Your task to perform on an android device: Set a 5-minute break timer so I can do all of the pranayams and asanas and then rest.
Image 0: 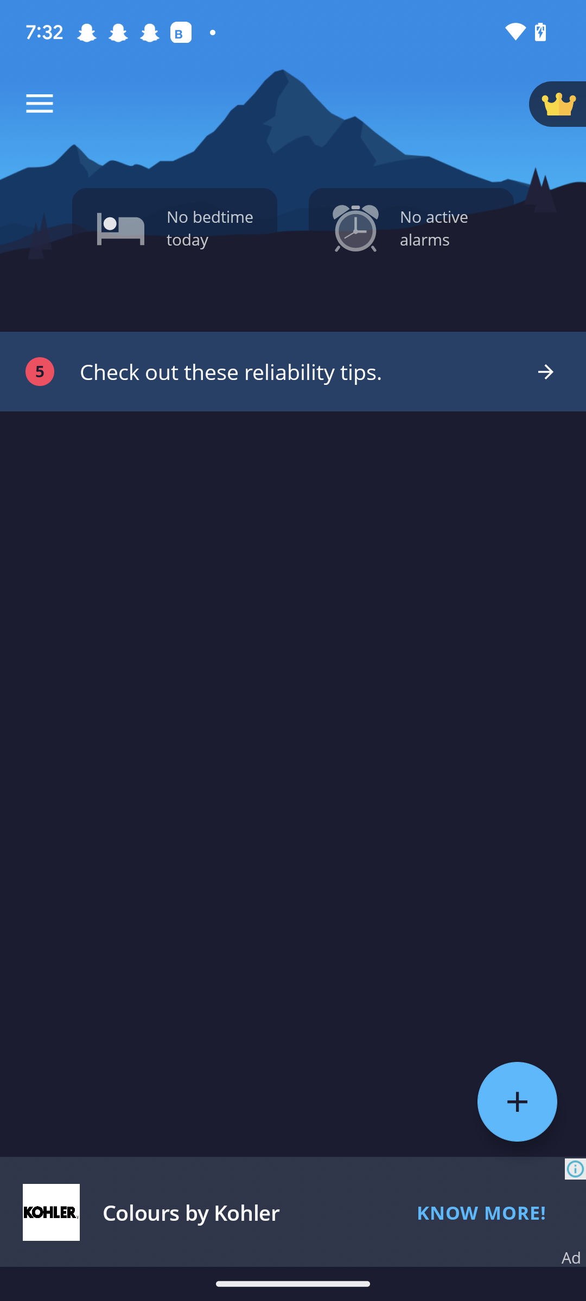
Click on the menu icon at the top left corner of the screen.
Step 0: click (40, 104)
Image 1: 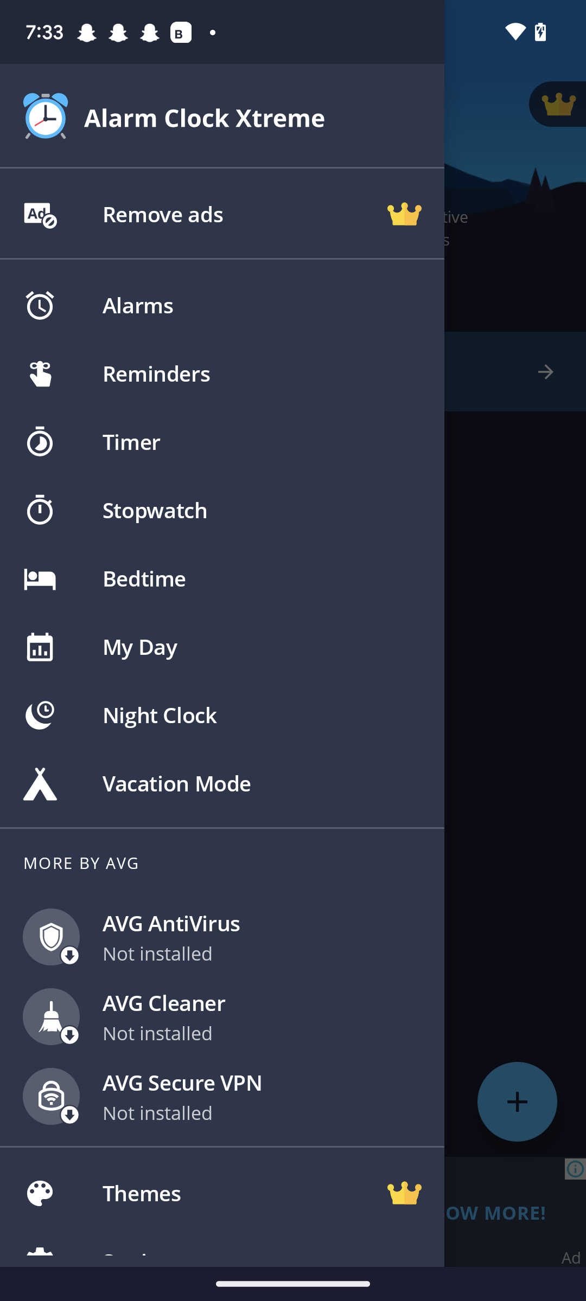
Click on Timer on the left side of the screen.
Step 1: click (262, 442)
Image 2: 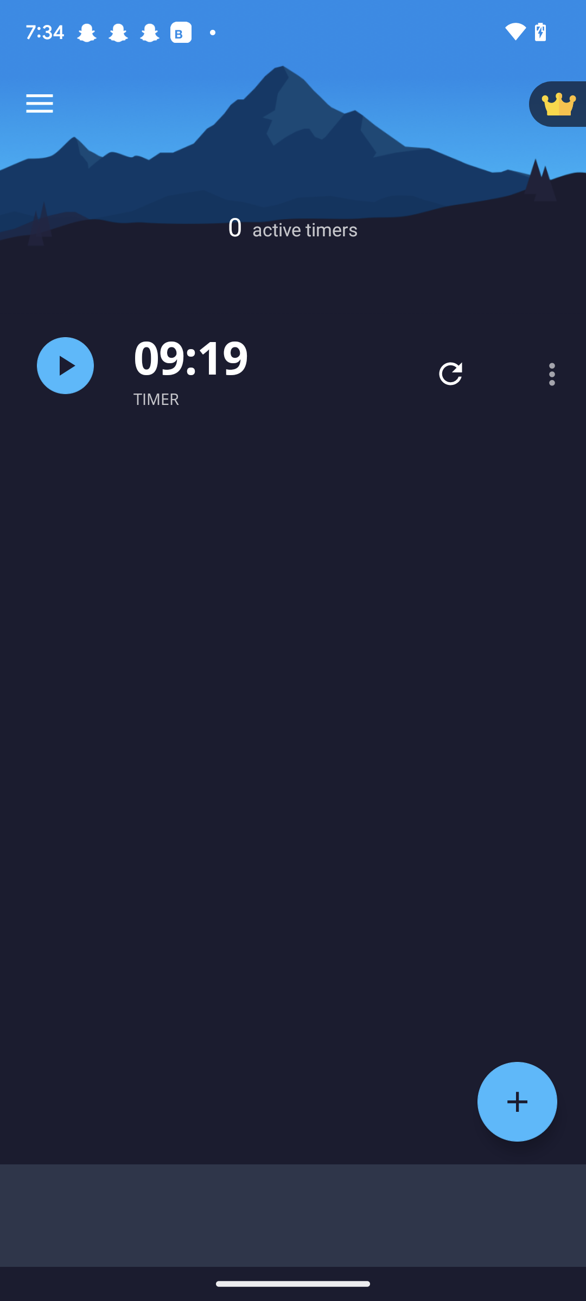
Click on plus icon at the bottom right side of the screen.
Step 2: click (517, 1102)
Image 3: 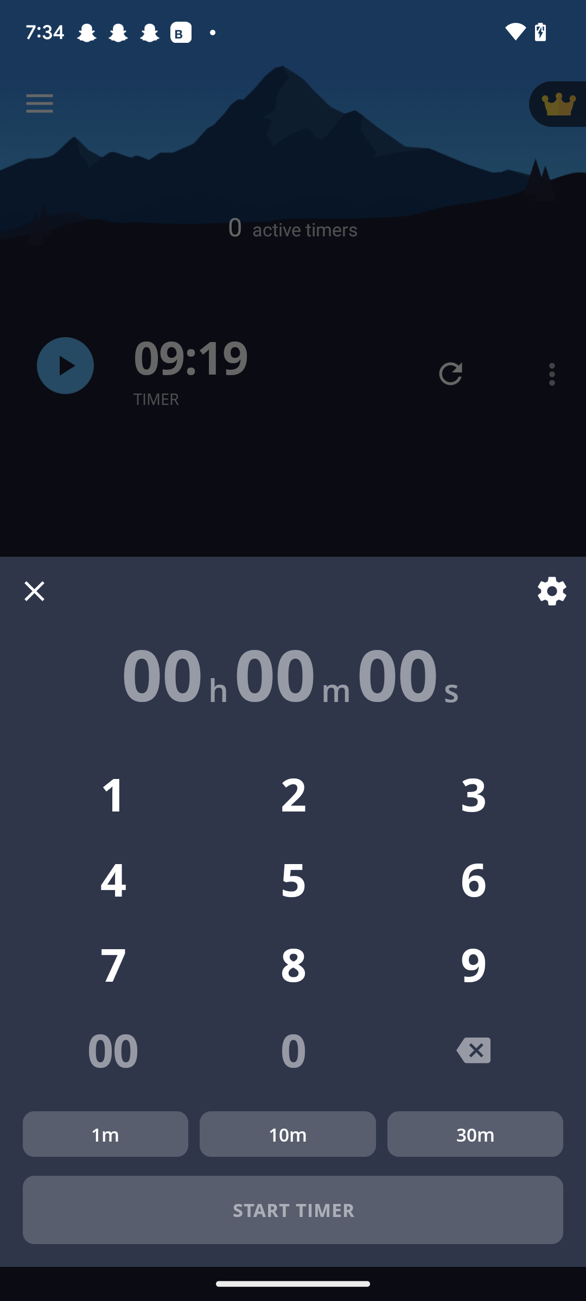
Click on number 5 in the middle of the screen.
Step 3: click (302, 868)
Image 4: 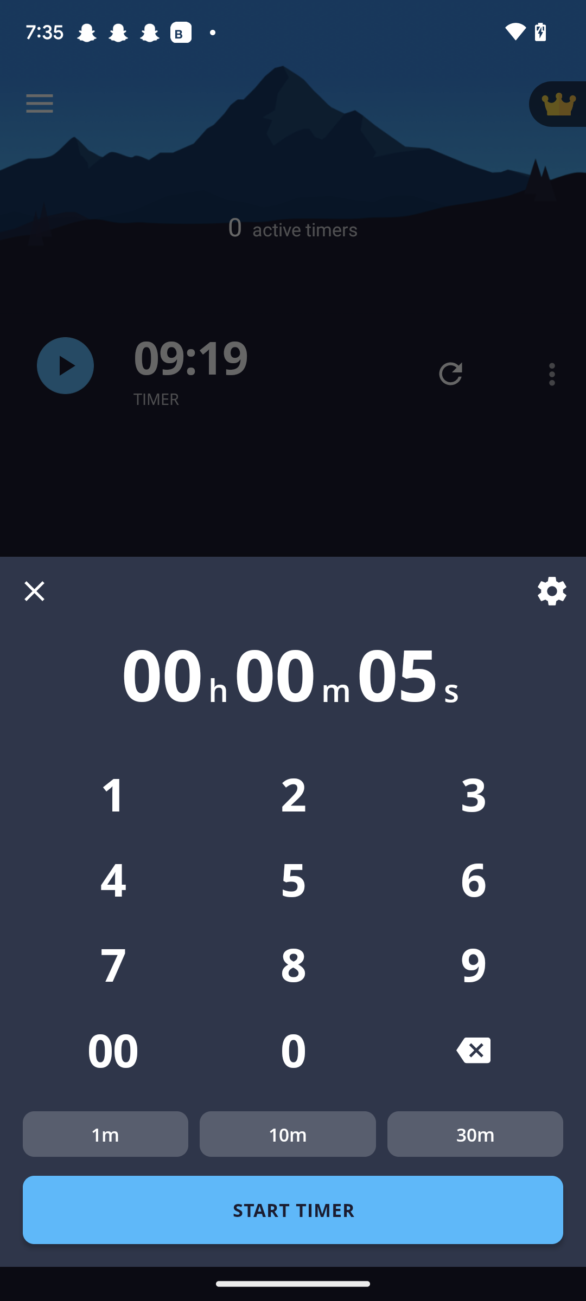
Tap on 00 on the left side of the screen.
Step 4: click (113, 1049)